Your task to perform on an android device: The dark mode on the screen is better for my eyes, thus I'd want to enable it.
Image 0: 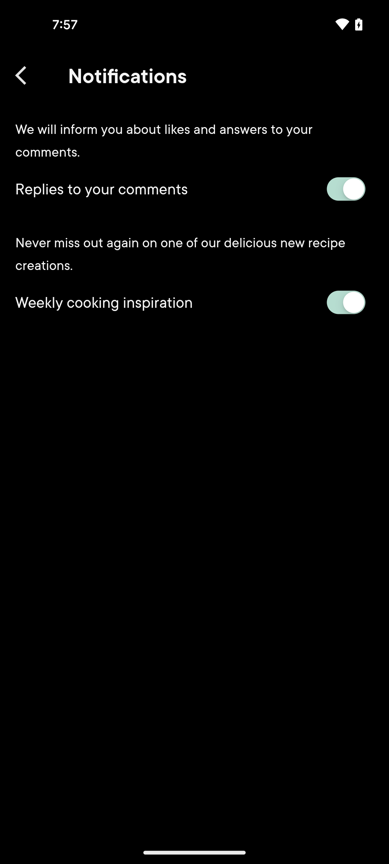
go back
Step 0: press back button
Image 1: 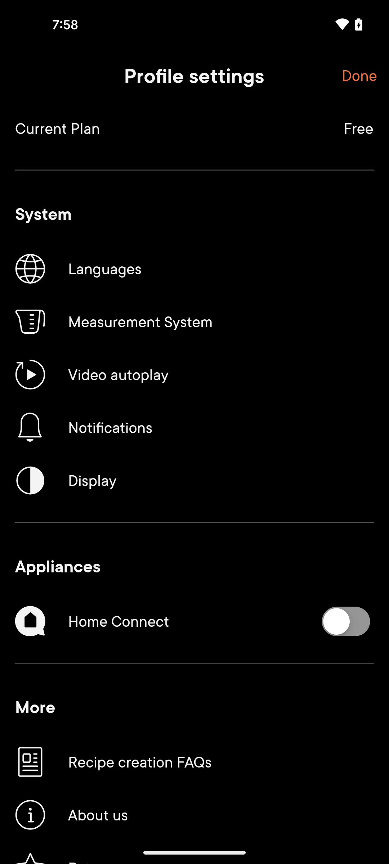
click on the Display option
Step 1: click (194, 480)
Image 2: 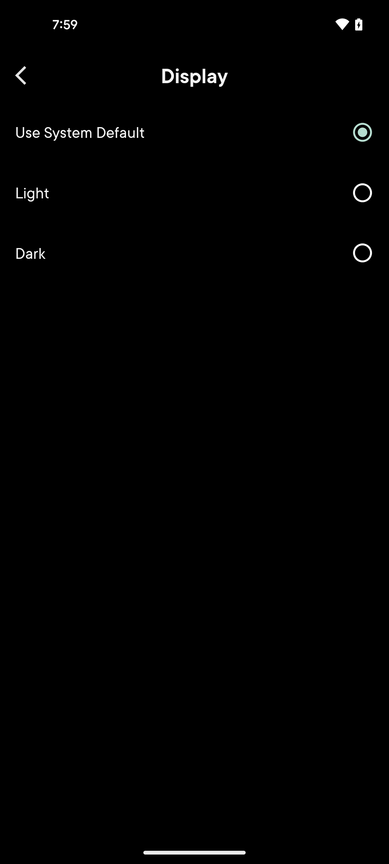
select the Dark theme
Step 2: click (194, 253)